Your task to perform on an android device: I should delete the Gardening Tools & Equipments recording as it is no longer relevant to me.
Image 0: 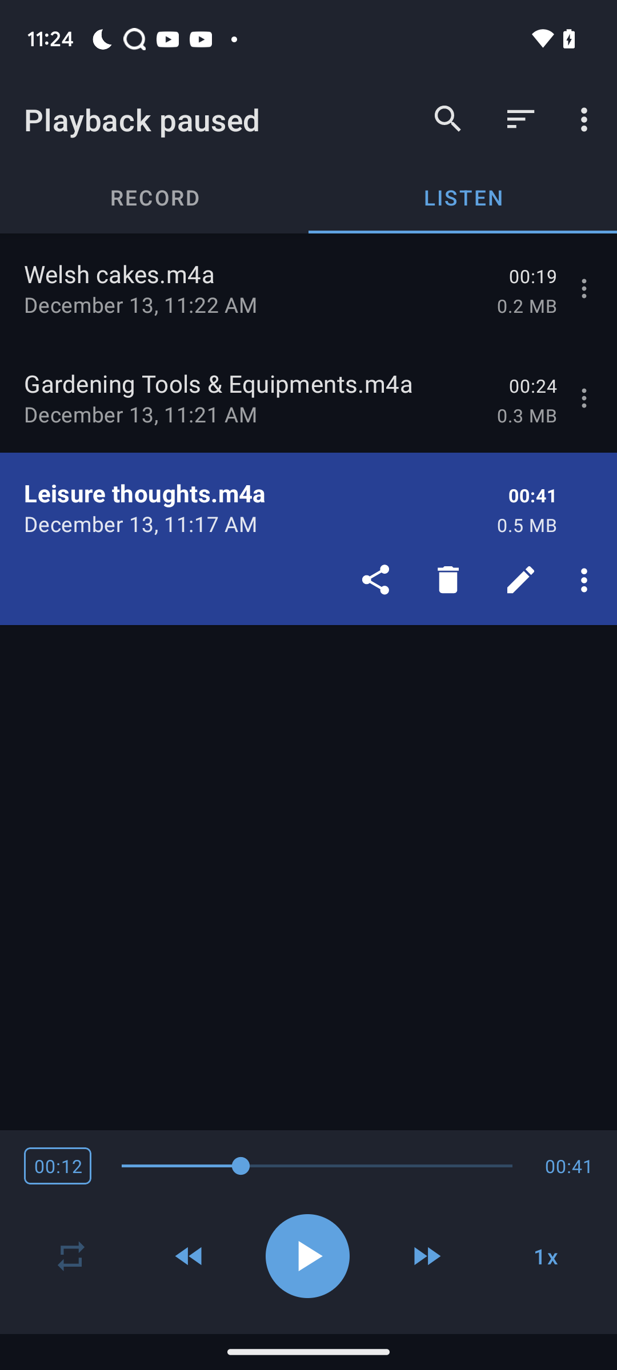
Click on the three dot icon of the  Gardening Tools & Equipments recording
Step 0: click (587, 397)
Image 1: 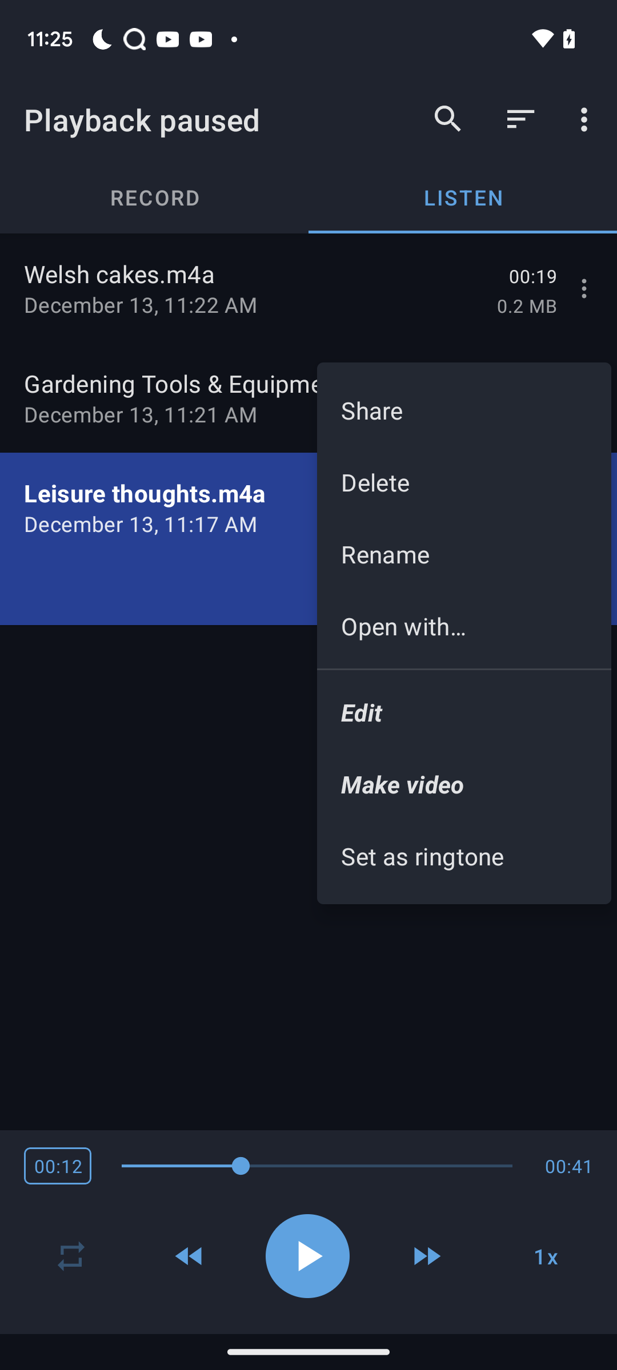
Click on the delete button
Step 1: click (464, 482)
Image 2: 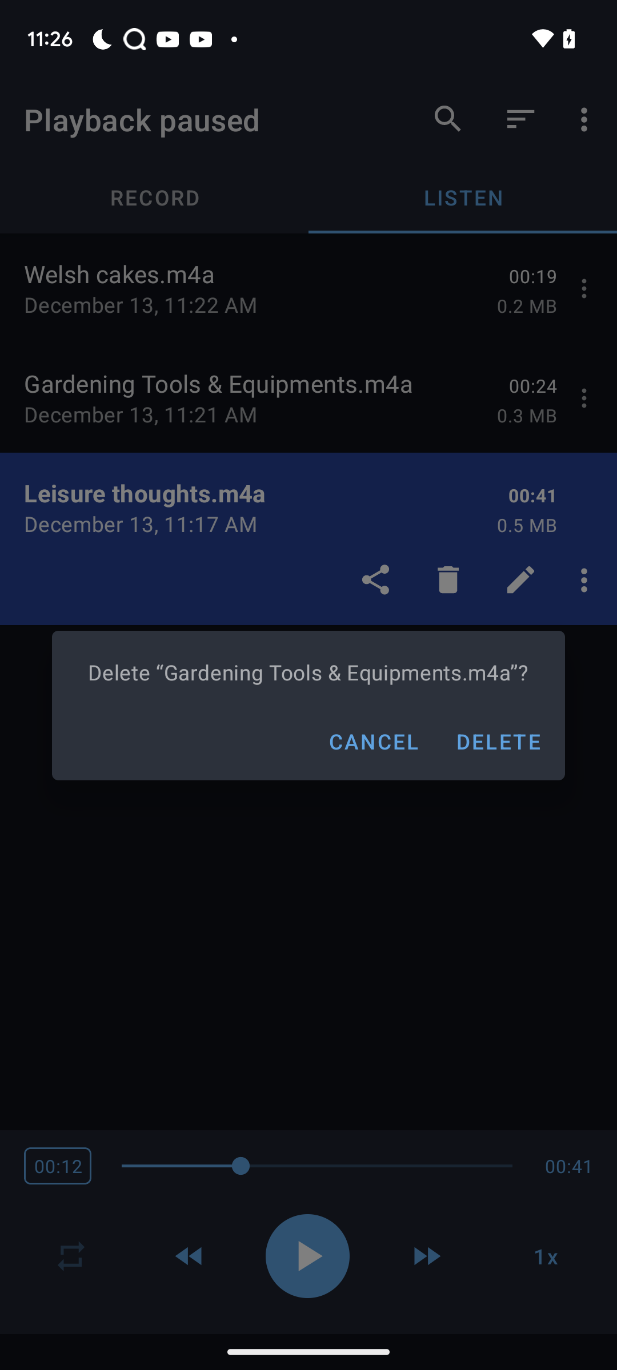
Click on the delete button
Step 2: click (498, 741)